Your task to perform on an android device: I liked this green shirt so i want to see more details about it.
Image 0: 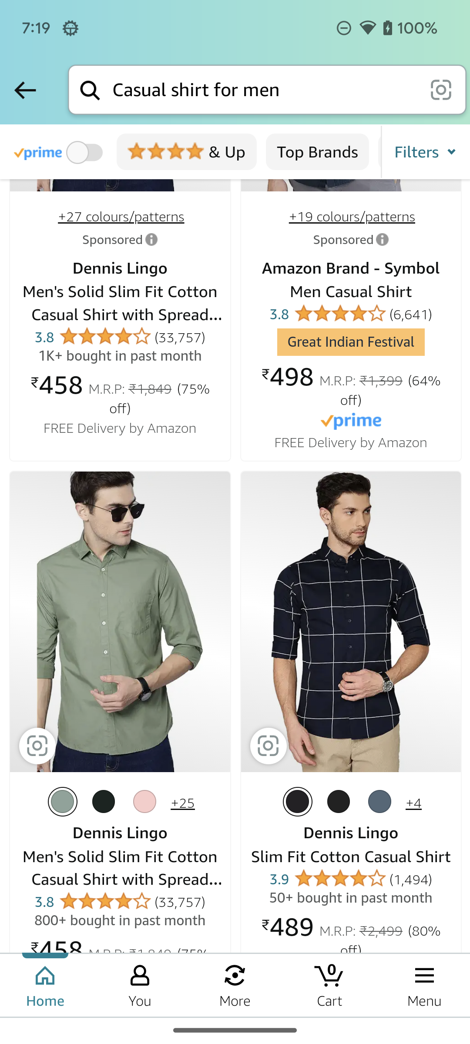
Click on the green shirt option on the left side.
Step 0: click (120, 622)
Image 1: 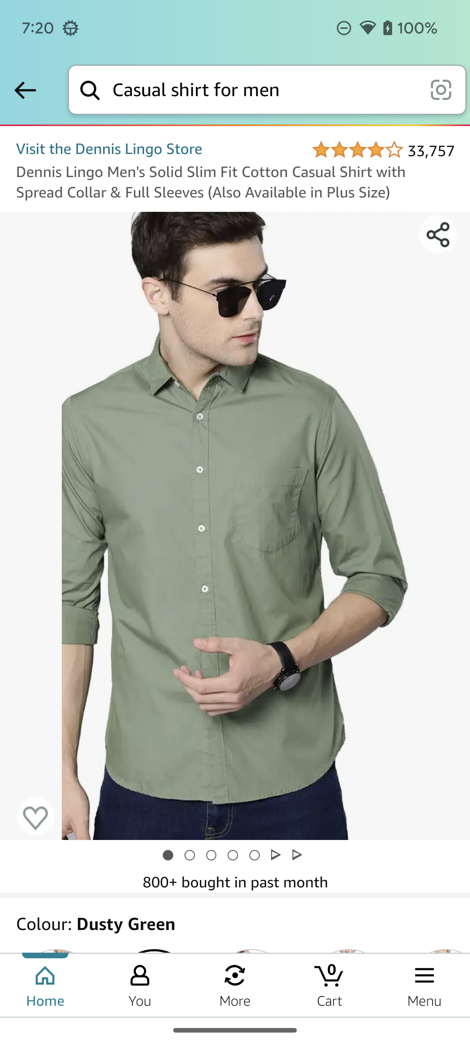
Swipe up to see more details about the shirt.
Step 1: scroll down
Image 2: 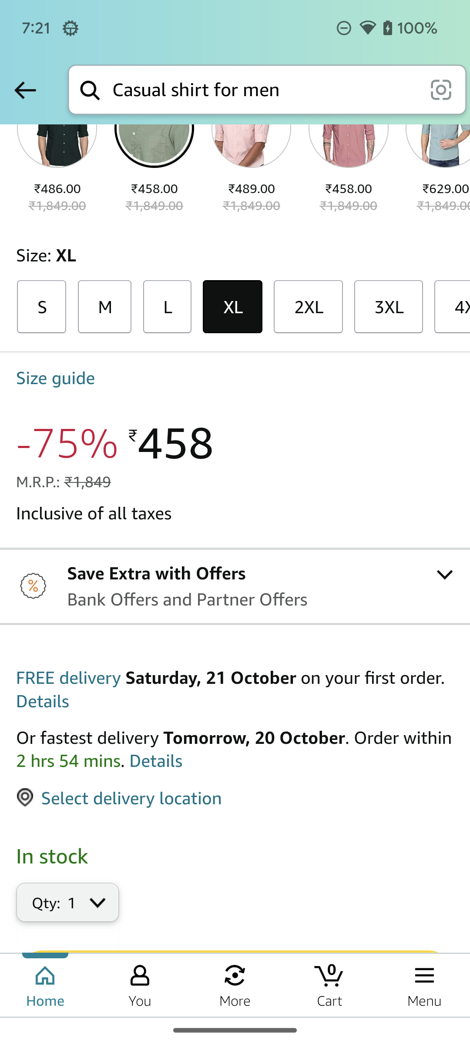
Swipe up to see more details about the shirt.
Step 2: scroll down
Image 3: 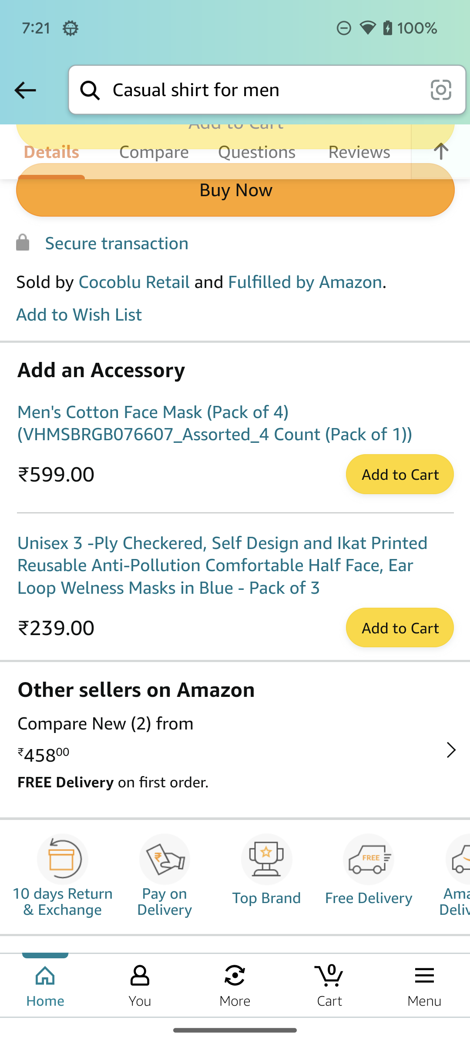
Swipe up to see more details about the shirt.
Step 3: scroll down